Your task to perform on an android device: I want to view the Summer Dance Workshop File in the terabox app for the reference that will help me during the workshop.
Image 1: 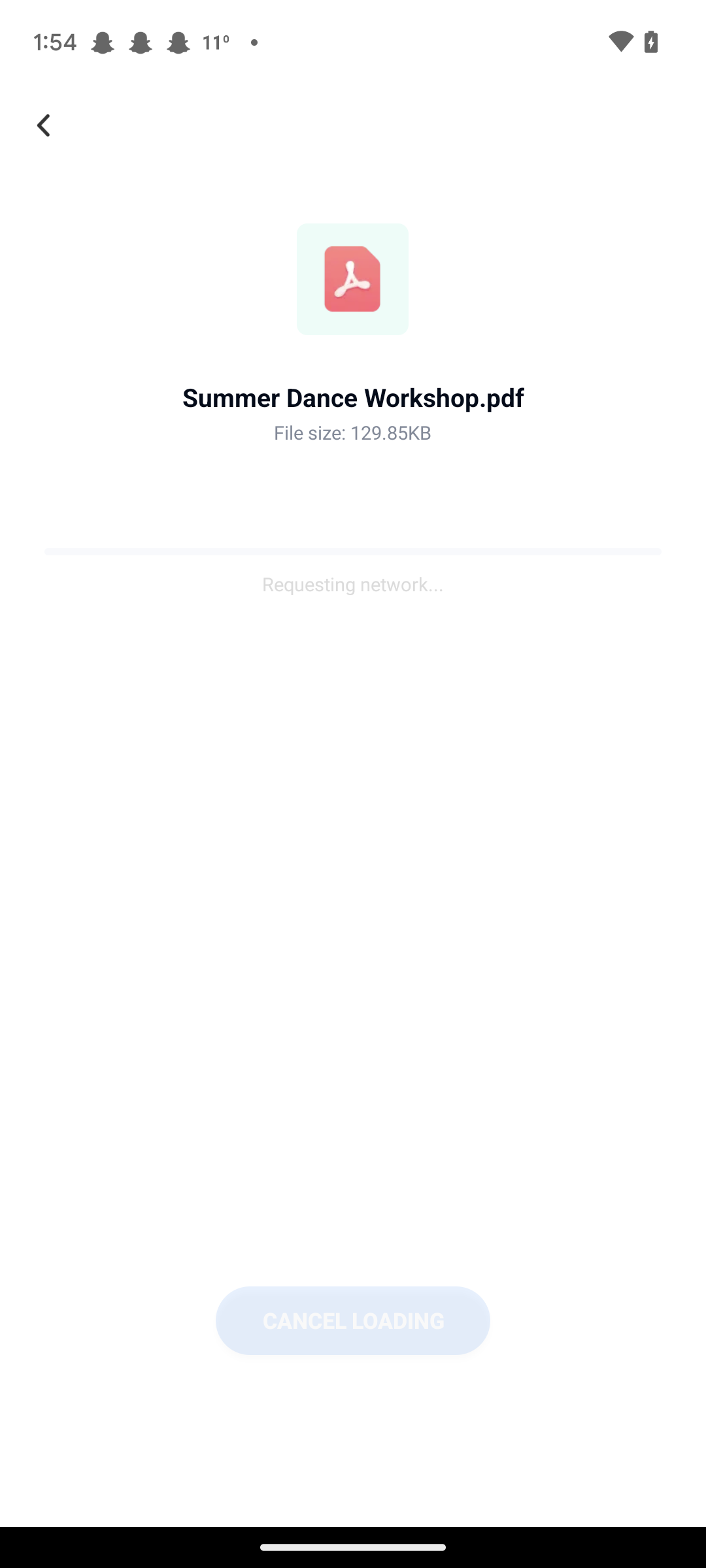
Open the Summer Dance Workshop File
Step 1: wait